Your task to perform on an android device: Change the title of the event from fitness with yoga to independence celebration.
Image 0: 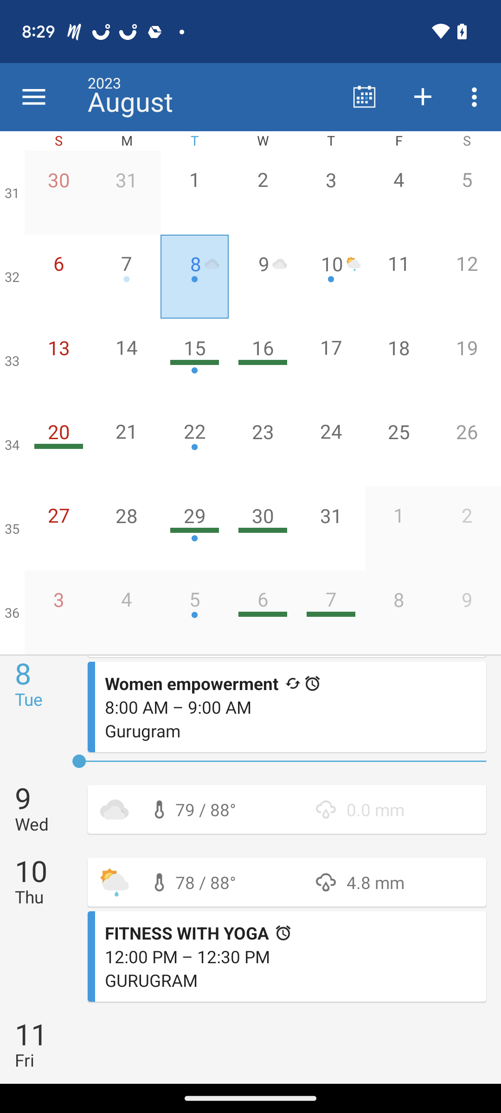
Click on the Fitness with Yoga event at the bottom.
Step 0: click (187, 956)
Image 2: 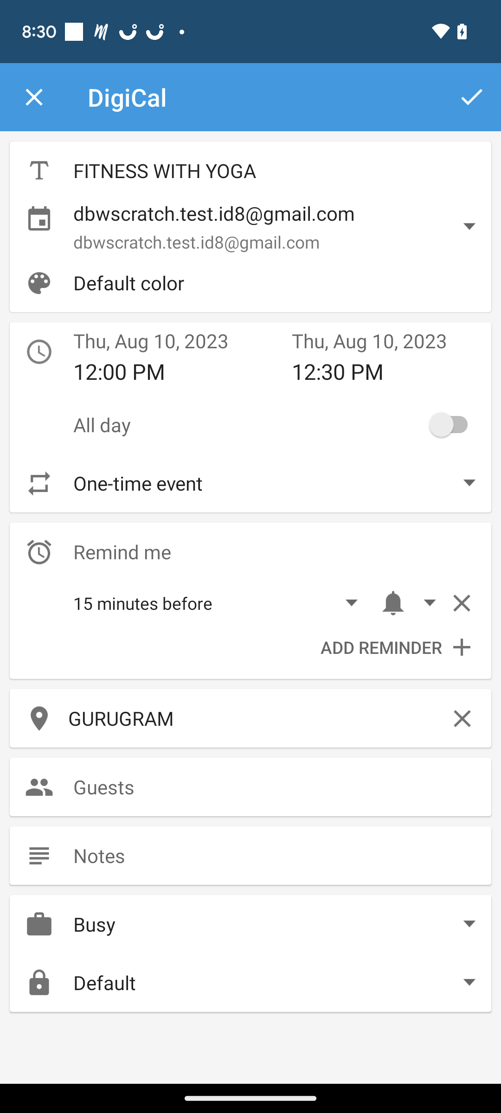
Click on the event name, Fitness with Yoga.
Step 2: click (277, 170)
Image 3: 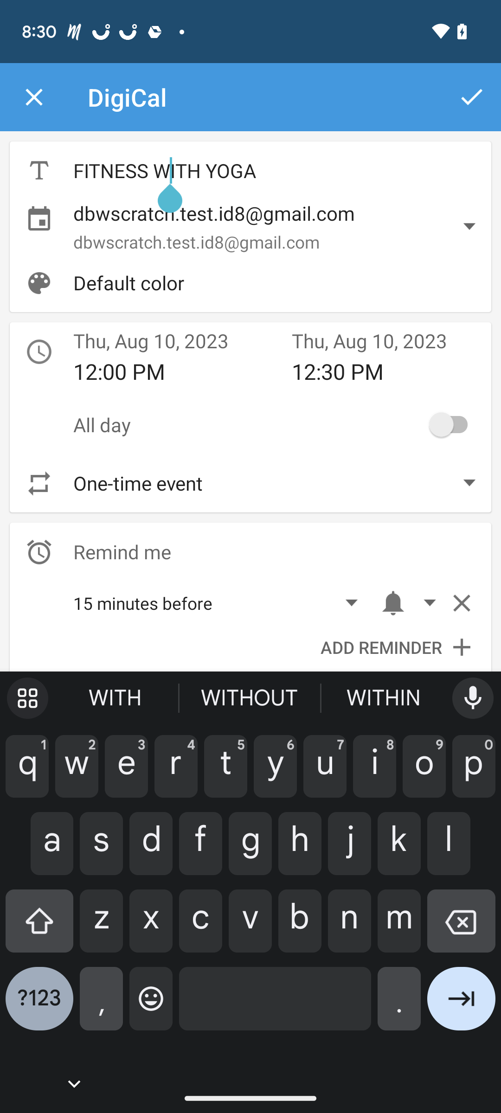
Type Independence Celebration in the title.
Step 3: type "INDEPENDENCE CELEBRATION"
Image 4: 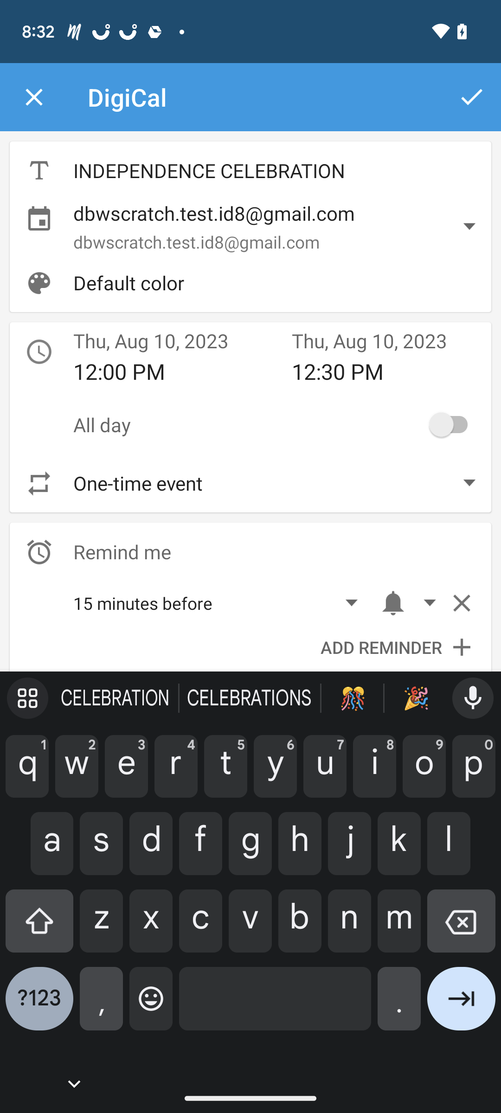
click on the tick icon on the top right corner of the screen.
Step 4: click (471, 97)